Your task to perform on an android device: I want to fix the problem of the loose bolt on my bathroom tap, but I don't have any wrench to tighten these bolts, so search for a wrench for me in the Etsy app.
Image 0: 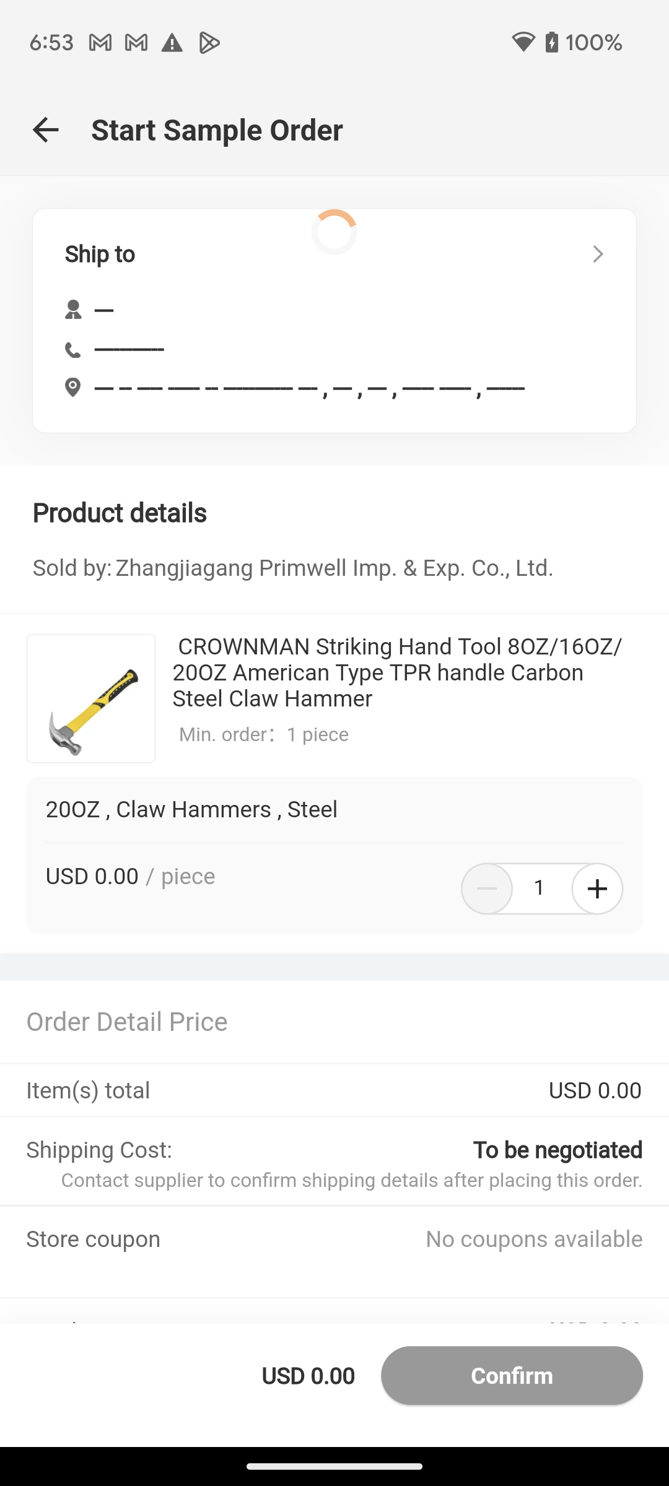
Open the Etsy app.
Step 0: open app "Etsy"
Image 1: 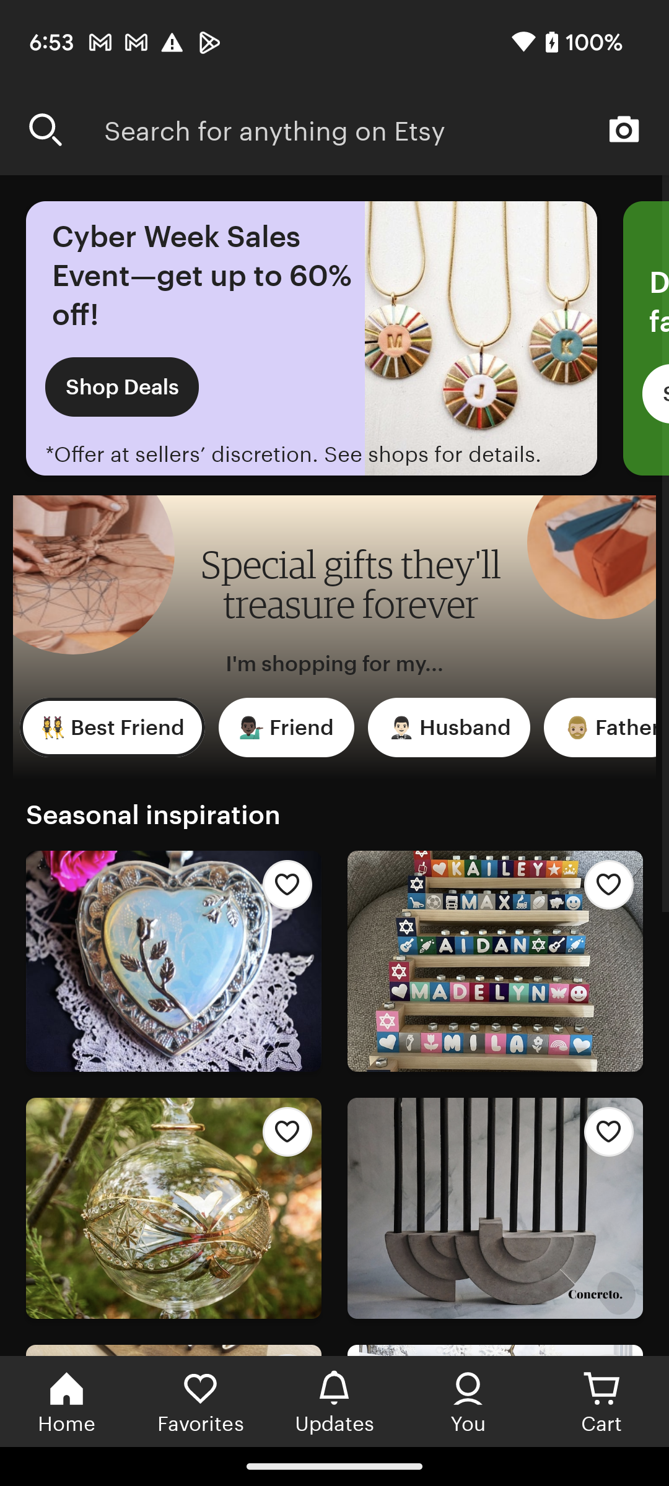
Click on the search bar at the top of the screen to search for the wrench.
Step 1: click (387, 129)
Image 2: 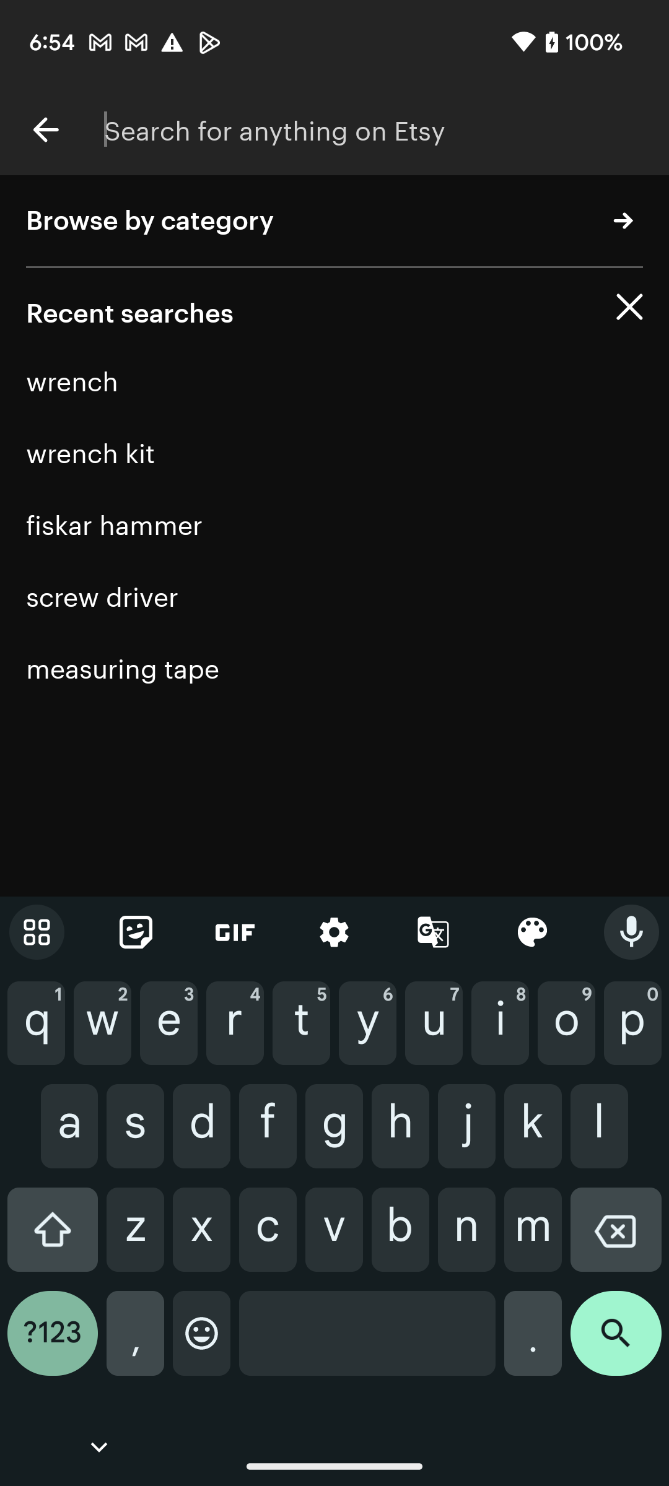
Type Wrench in the search bar.
Step 2: type "Wrench"
Image 3: 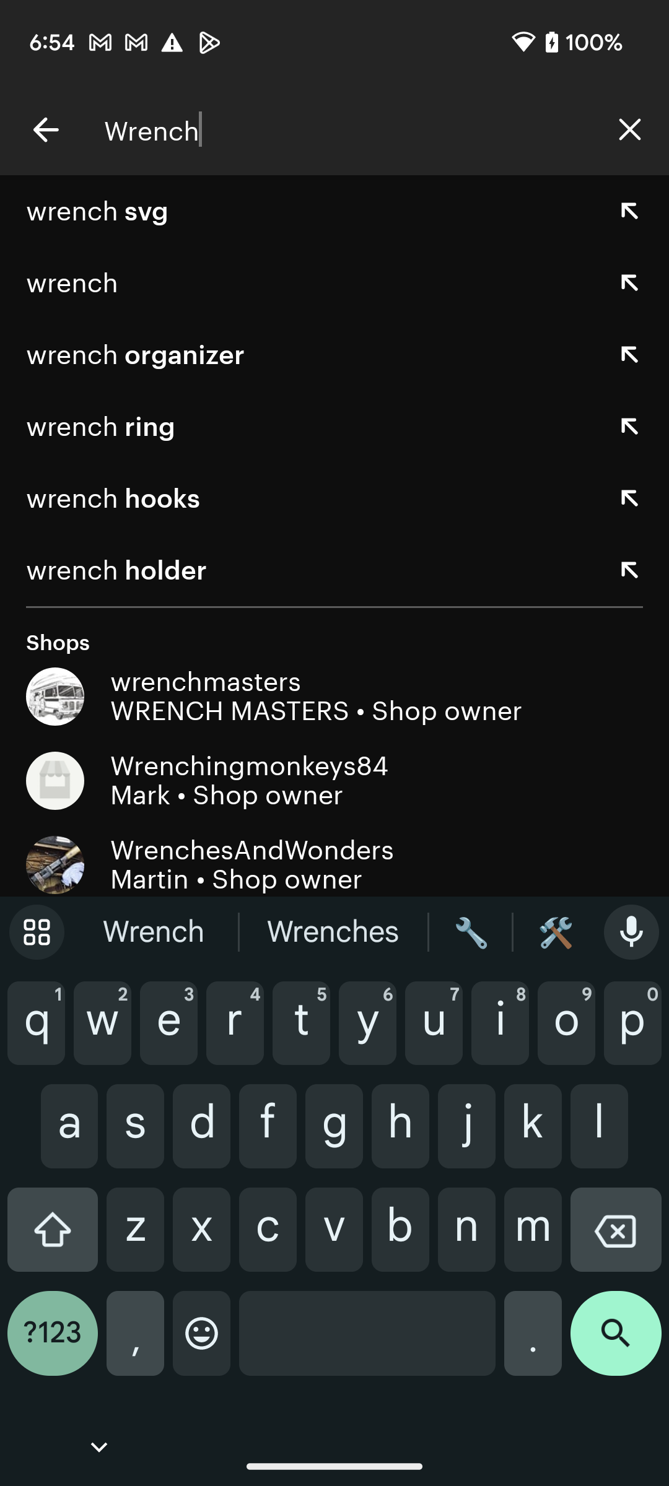
Click on the search icon at the bottom right corner of the screen to view the search result
Step 3: click (616, 1343)
Image 4: 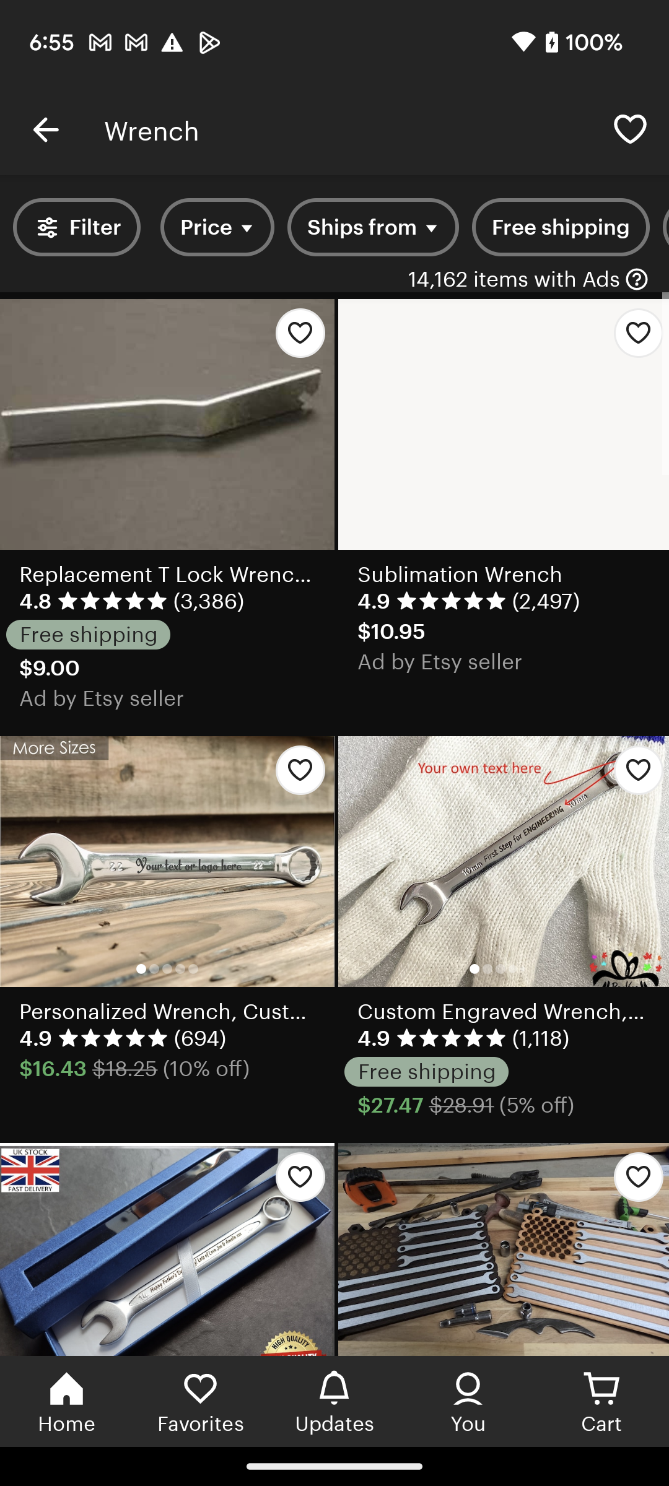
Click on the search icon at the bottom right corner of the screen to view the search result
Step 4: wait